Your task to perform on an android device: Jane is visiting his sister this weekend, therefore she wants to enable government weather alerts for Wilmington so that she is warned if the weather turns poor.
Image 0: 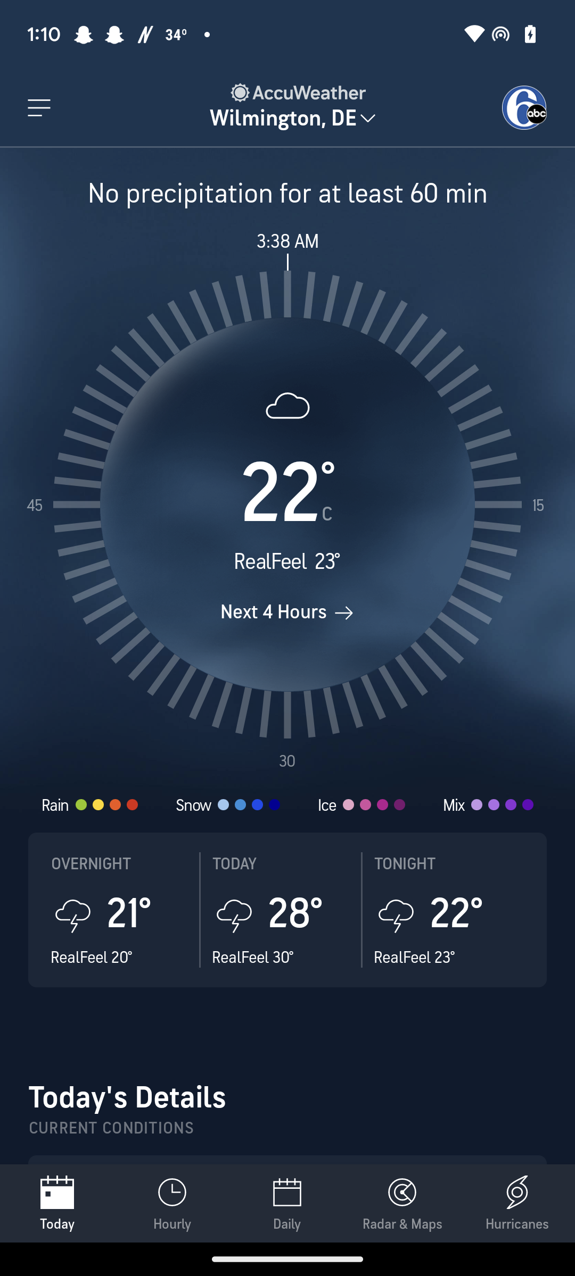
Click on the menu icon at the top left corner of the screen
Step 0: click (39, 107)
Image 1: 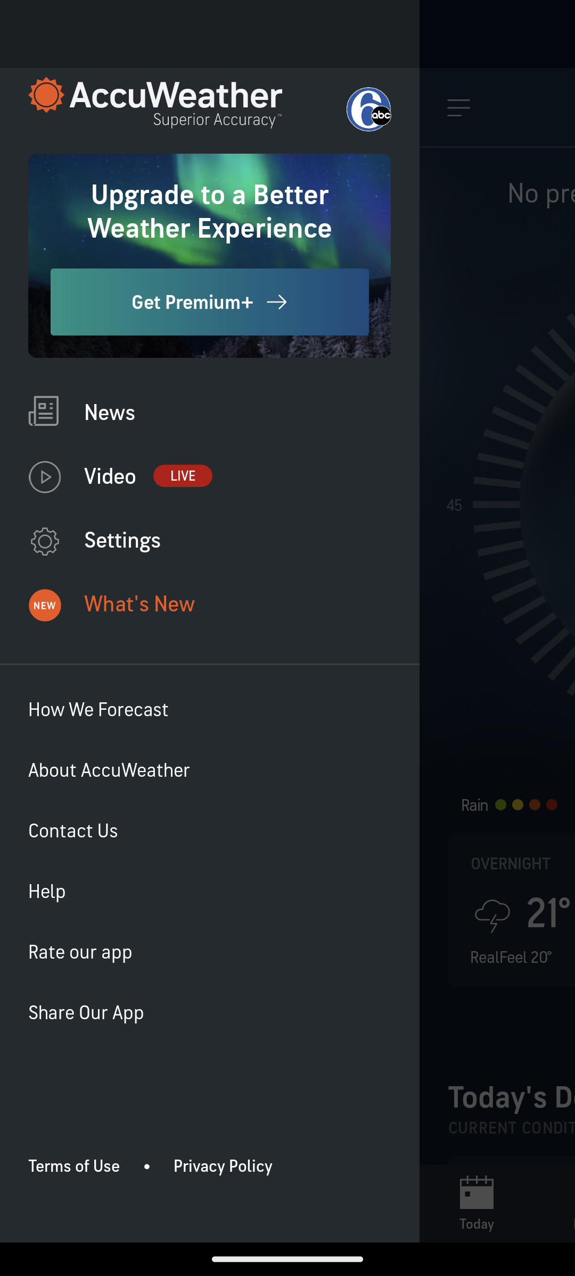
Click on the settings option
Step 1: click (210, 540)
Image 2: 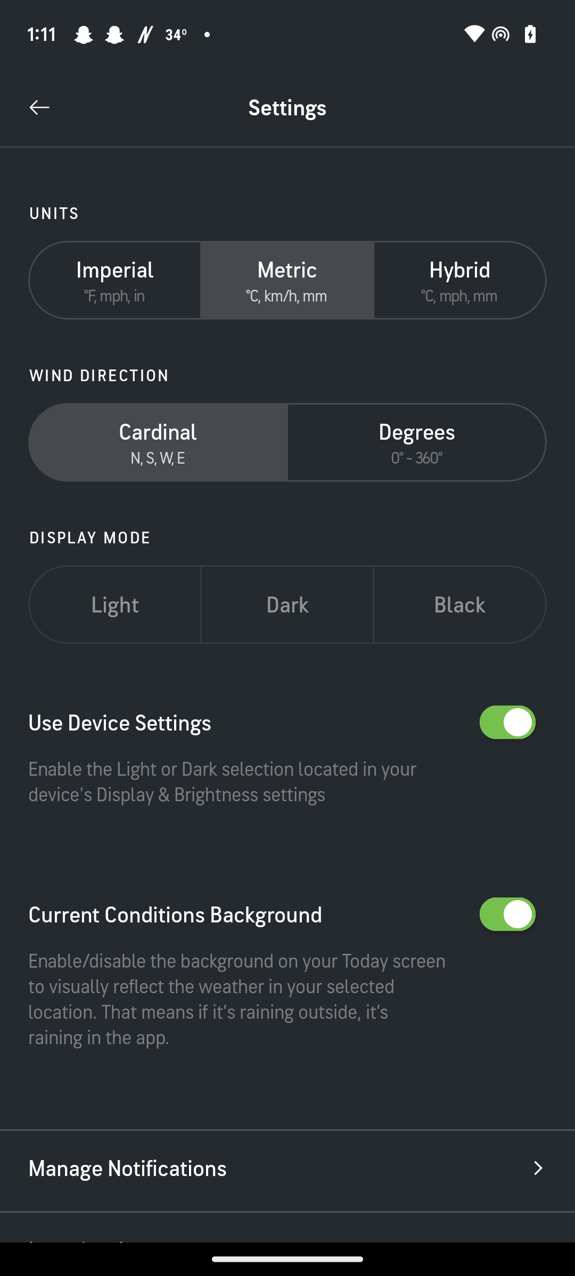
Click on the manage notifications 
Step 2: click (287, 1172)
Image 3: 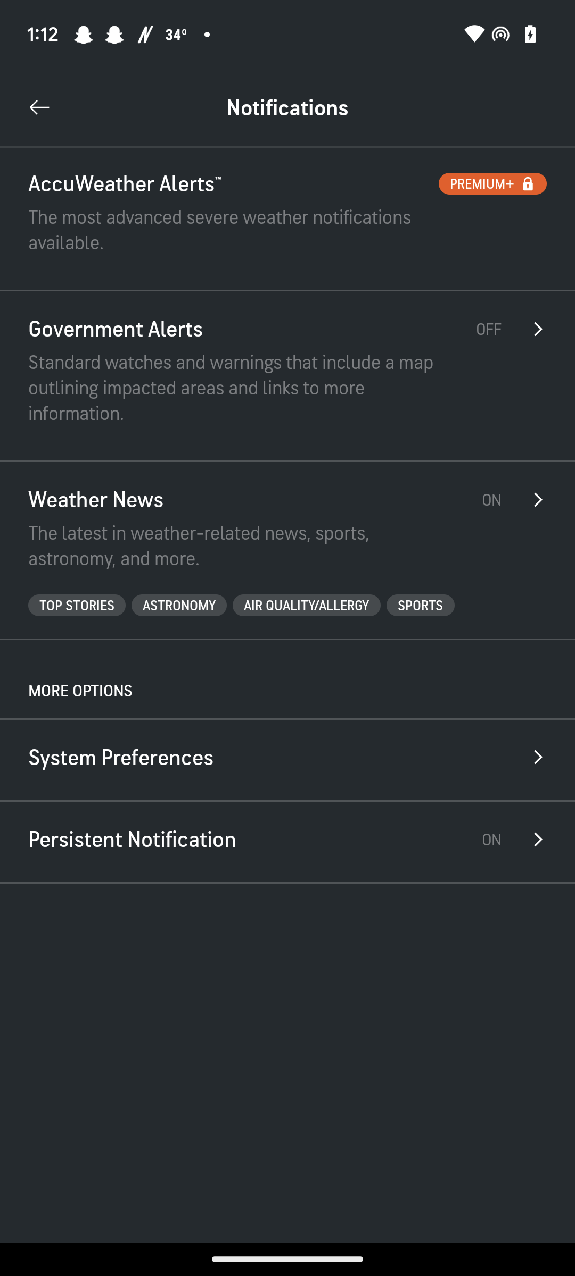
Enable the Government alerts notification
Step 3: click (237, 388)
Image 4: 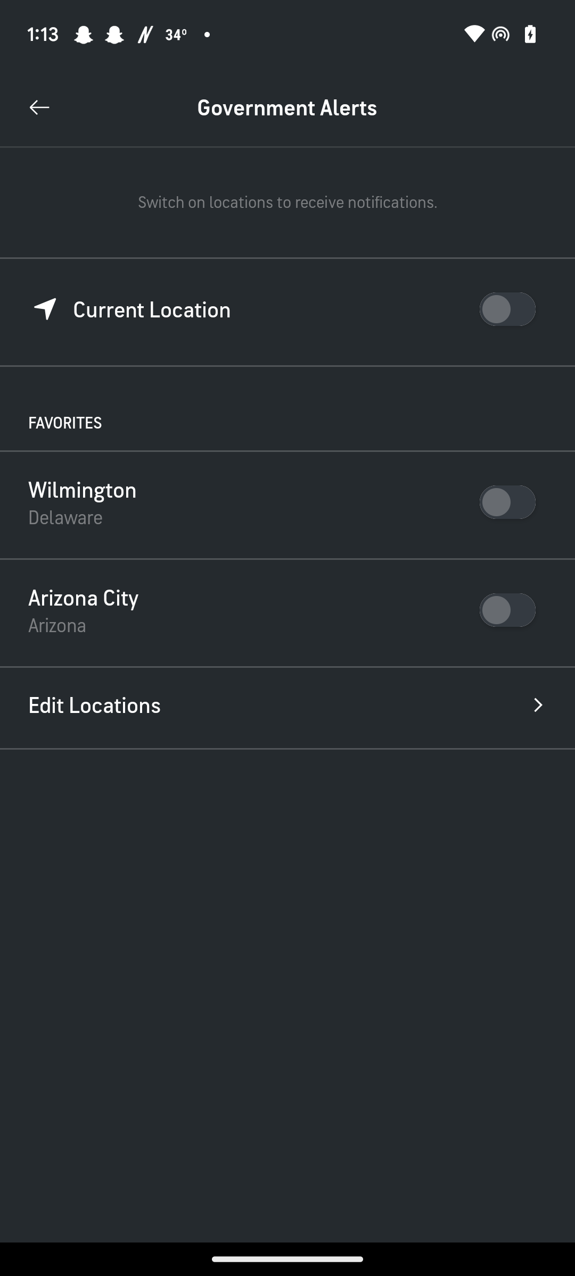
Click on the switch icon next to the Wilmington
Step 4: click (495, 507)